Your task to perform on an android device: I will view the weather map for the Knoxville location on the WeatherNow app to keep myself updated.
Image 0: 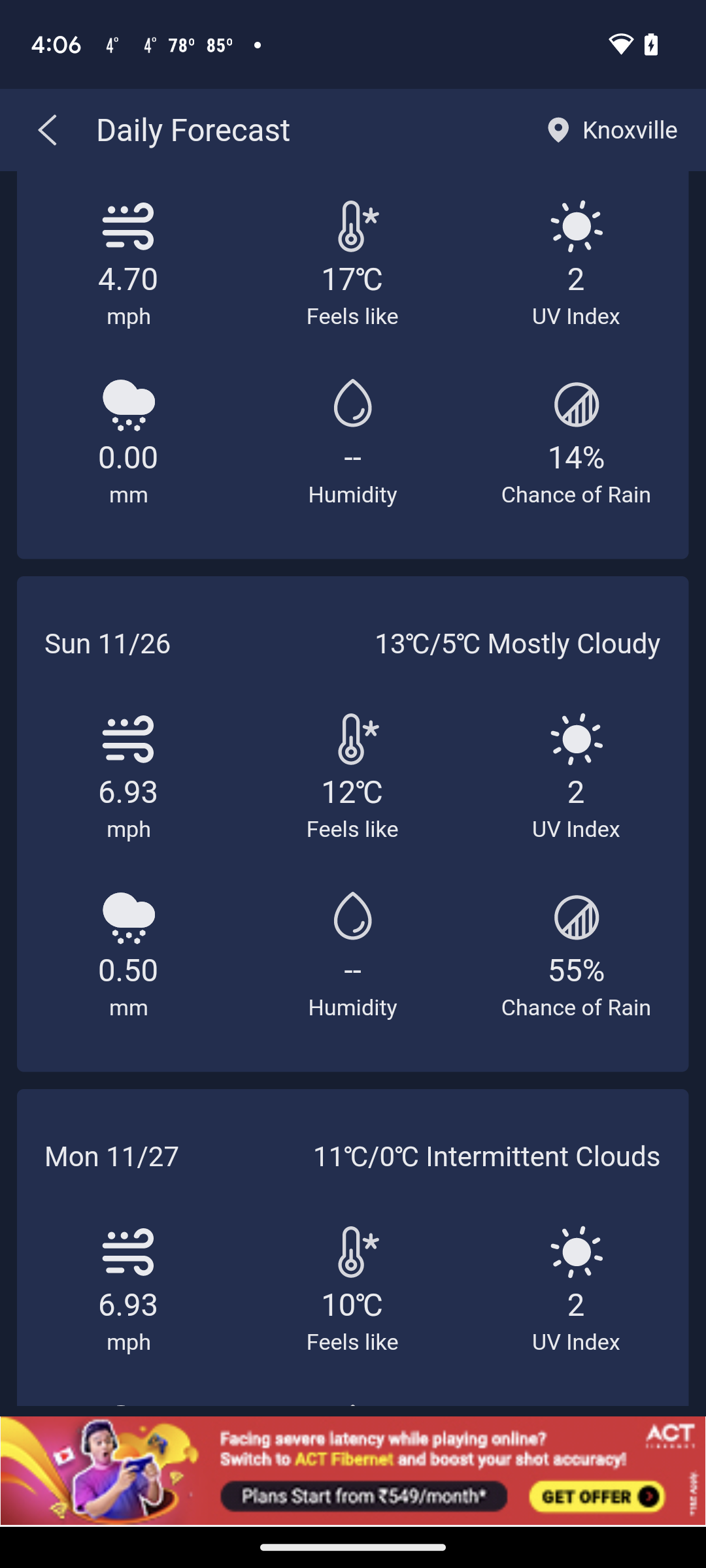
Go back
Step 0: press back button
Image 1: 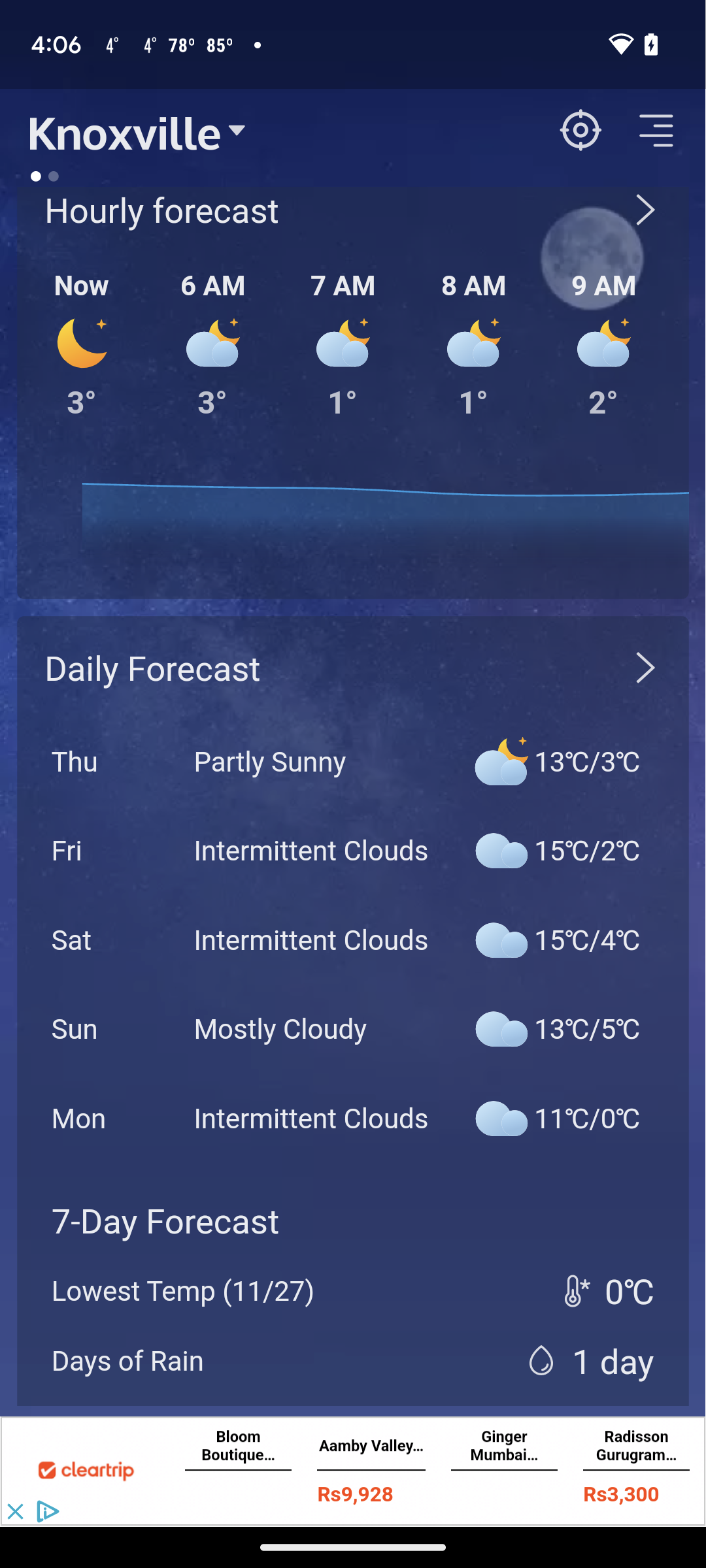
Swipe up
Step 1: scroll down
Image 2: 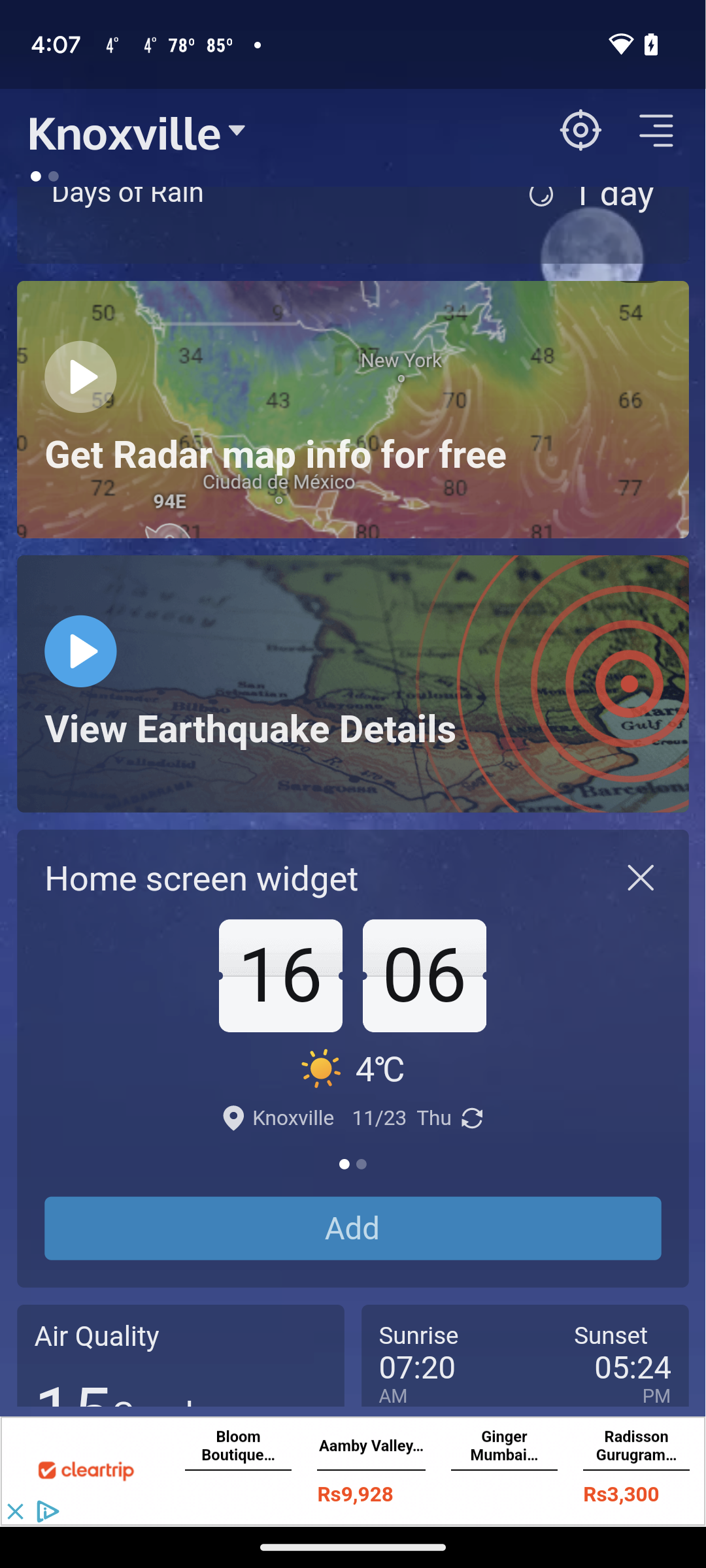
Click on the radar map
Step 2: click (352, 409)
Image 3: 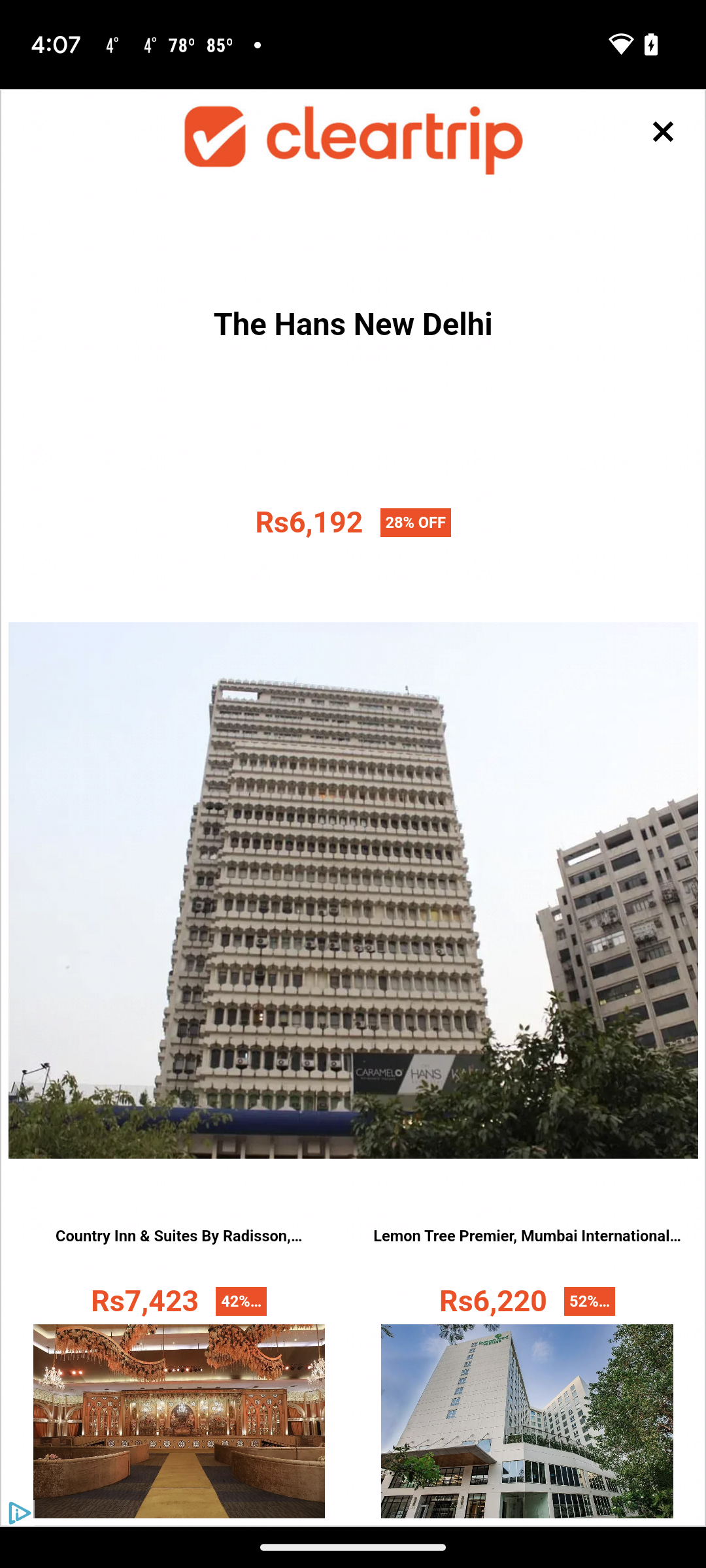
Click on the cancel icon
Step 3: click (646, 148)
Image 4: 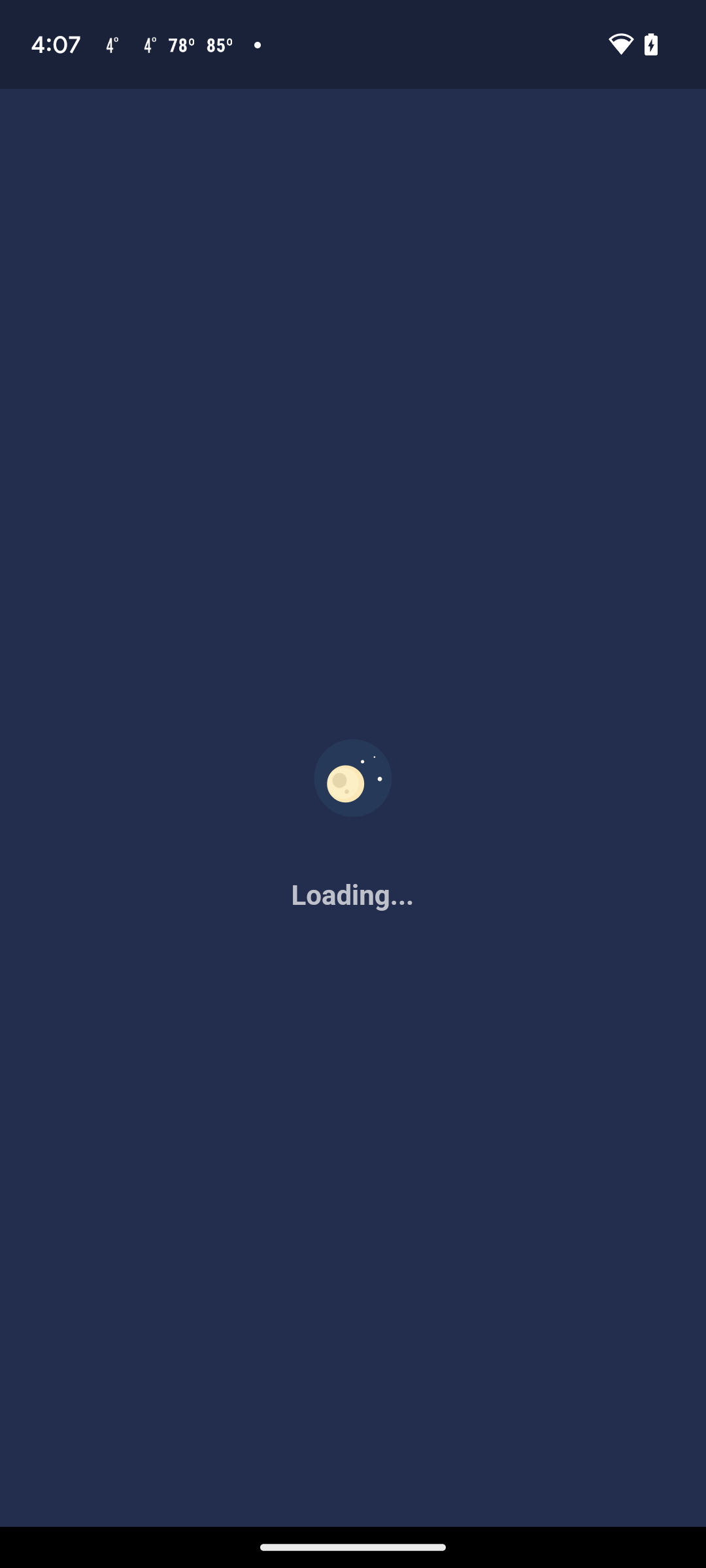
Click on the cancel icon
Step 4: wait